Your task to perform on an android device: I want to play my favorite singer's song, so play Lacrimosa by Wolfgang Amadeus Mozart in the Audiomack app.
Image 0: 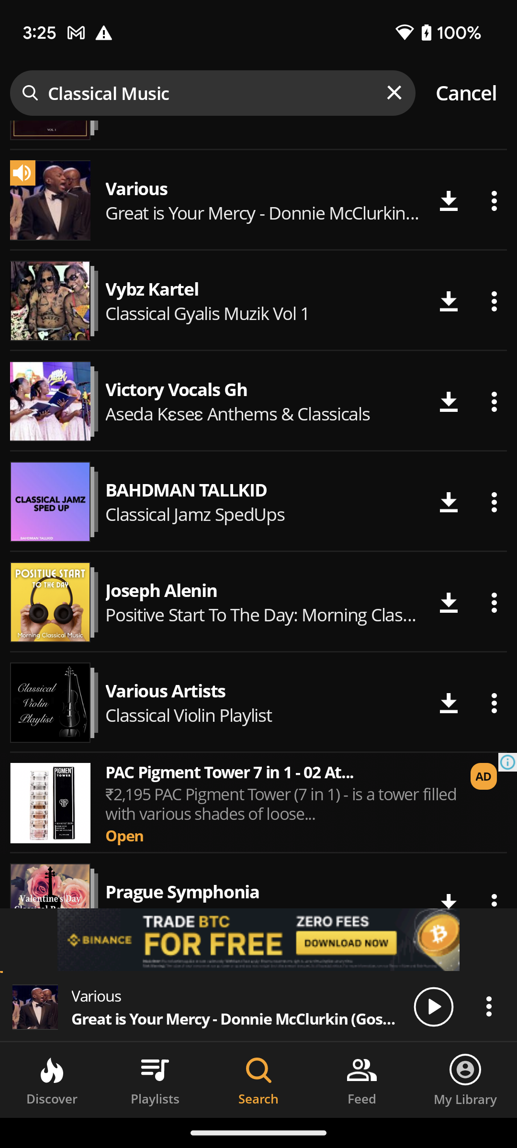
Click on the cross icon of the search bar to clear the search bar.
Step 0: click (213, 93)
Image 1: 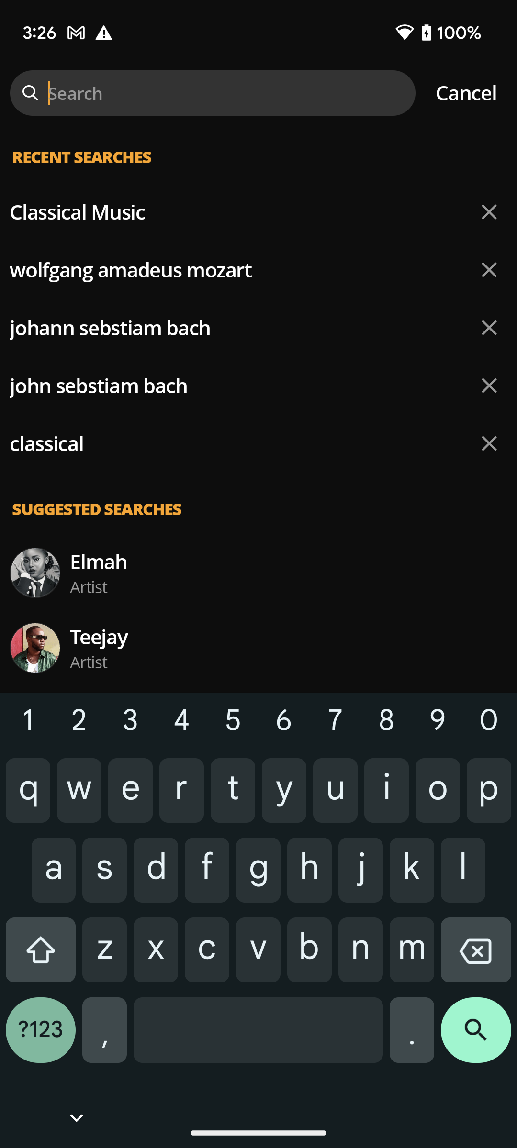
Type Wolfgang Amadeus Mozart in the search bar to search for his song.
Step 1: type "Wolfgang Amadeus Mozart"
Image 2: 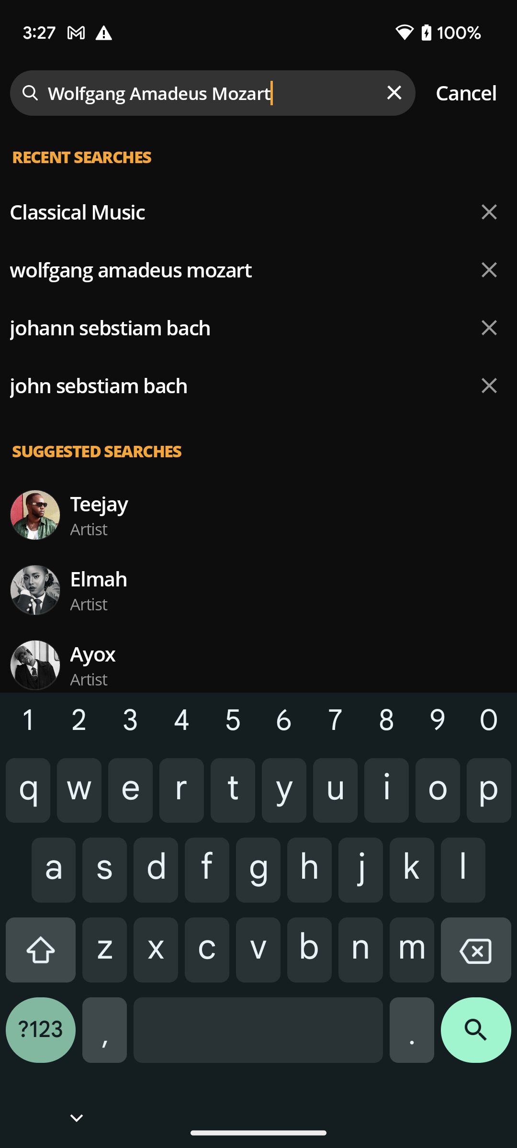
Click on the search icon at the bottom right corner of the screen to view the search result.
Step 2: click (489, 1006)
Image 3: 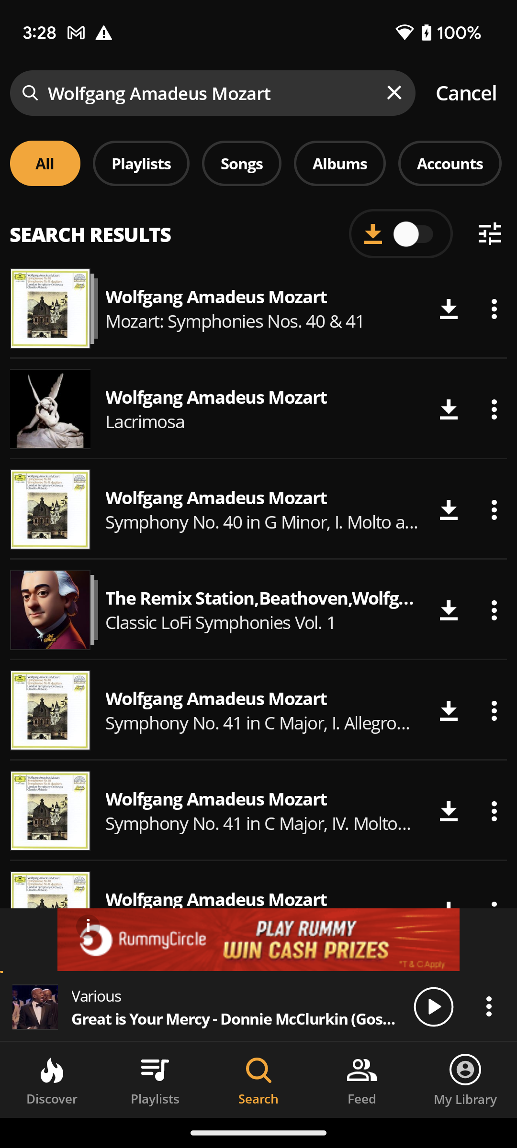
Click on the Wolfgang Amadeus Mozart Lacrimosa song to play this song.
Step 3: click (263, 421)